Your task to perform on an android device: The Gehwara Stainless Steel cabinet looks good, Compare the prices of the  Gehwara Stainless Steel cabinet with the similar products in the Snapdeal app.
Image 0: 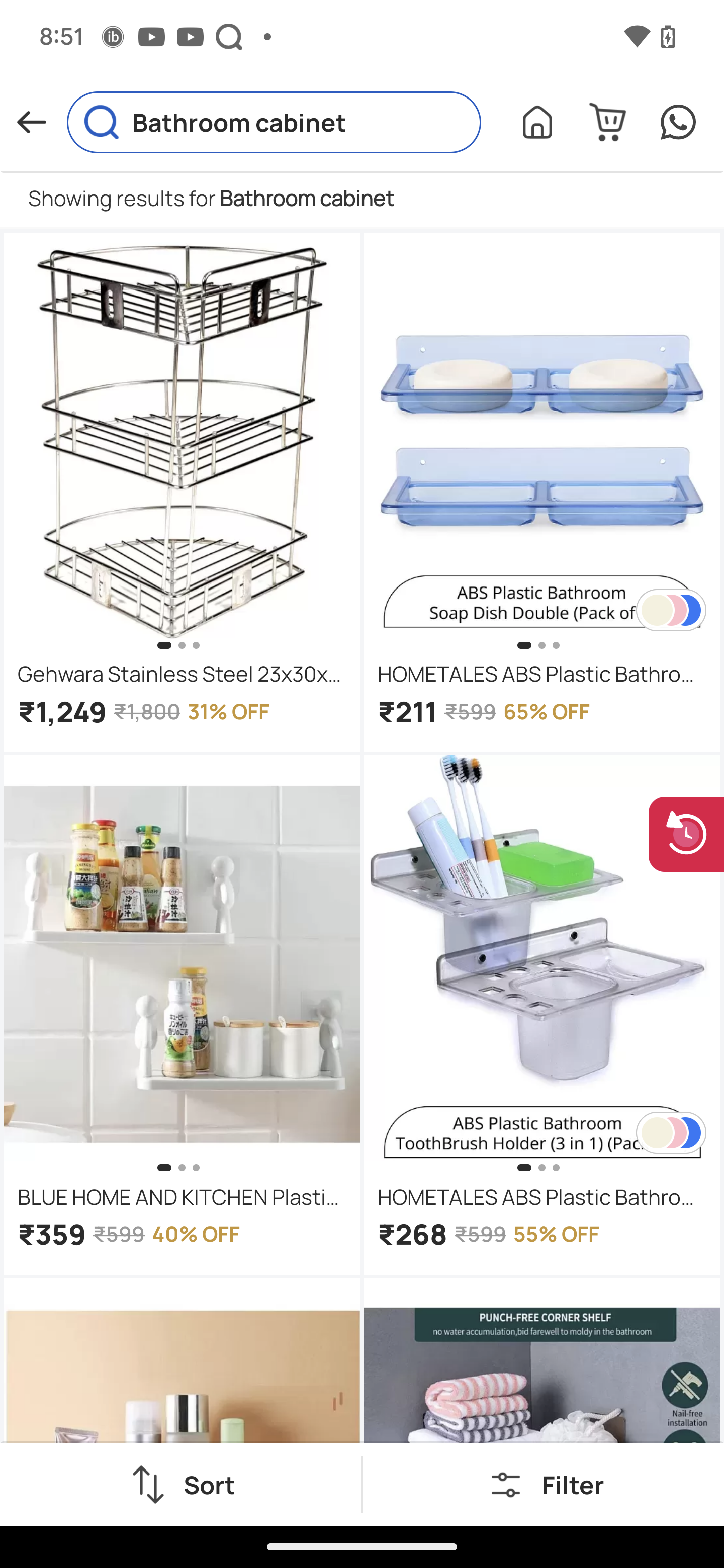
Click on the first product
Step 0: click (262, 480)
Image 1: 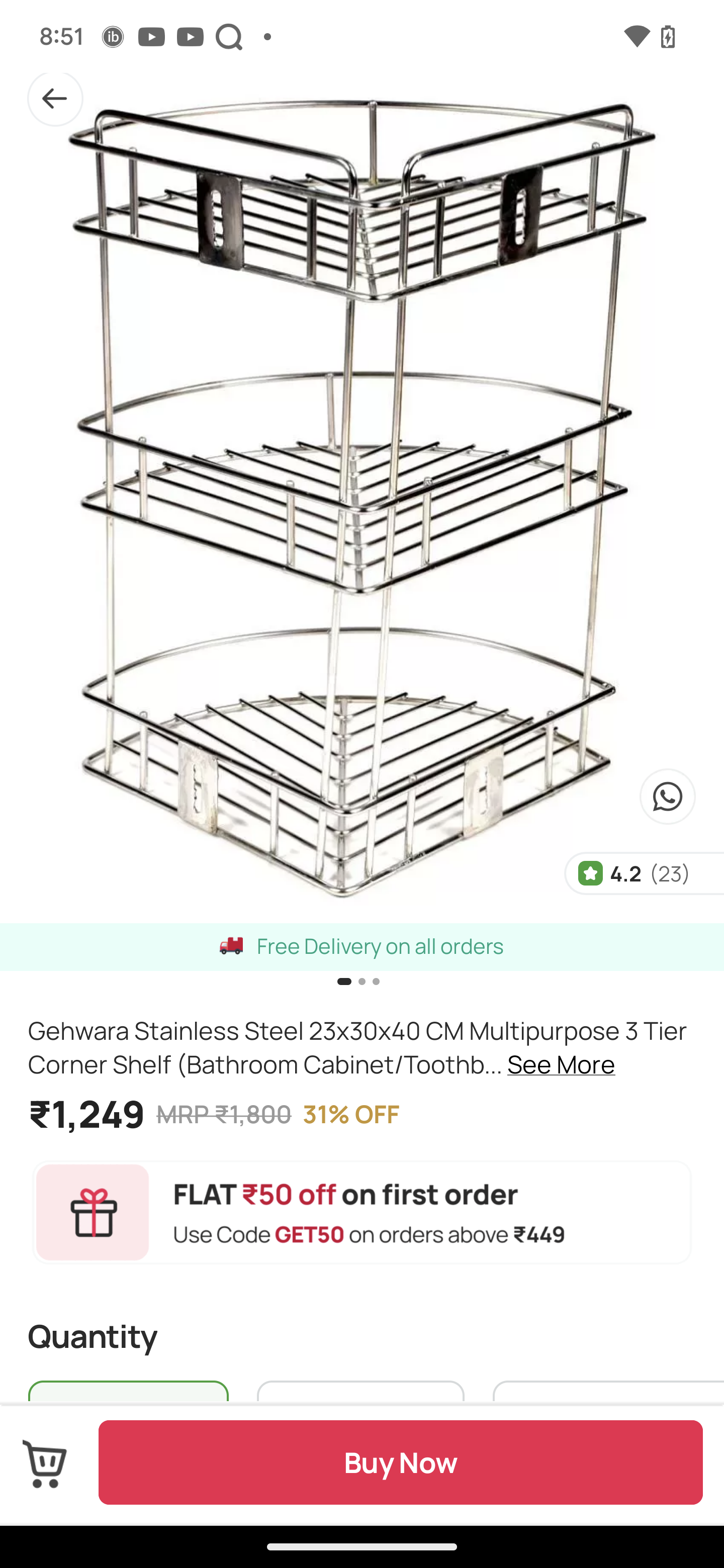
For compare view the similar products
Step 1: scroll down
Image 2: 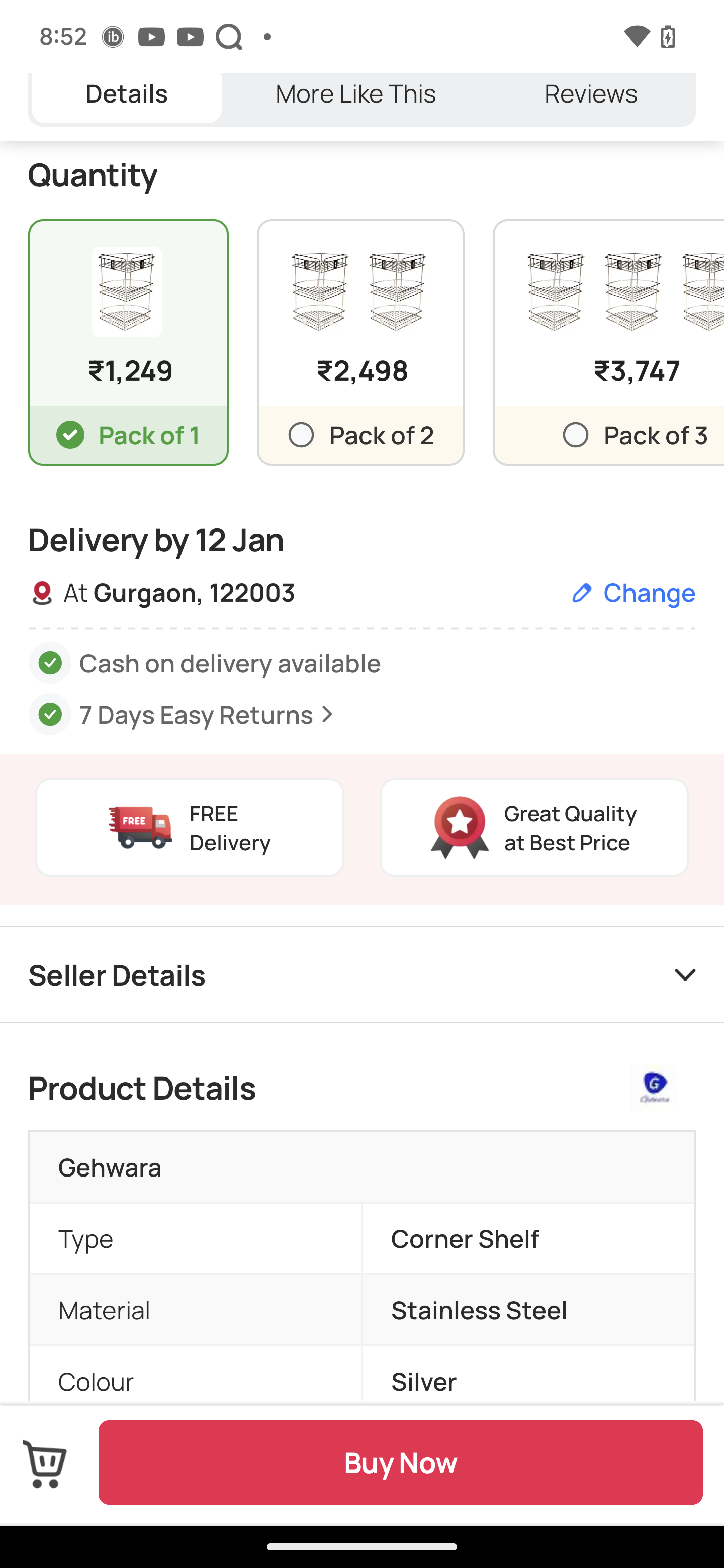
For compare view the similar products
Step 2: scroll down